Your task to perform on an android device: I want to checkout men's running shoes so that I can proceed further to place an order.
Image 0: 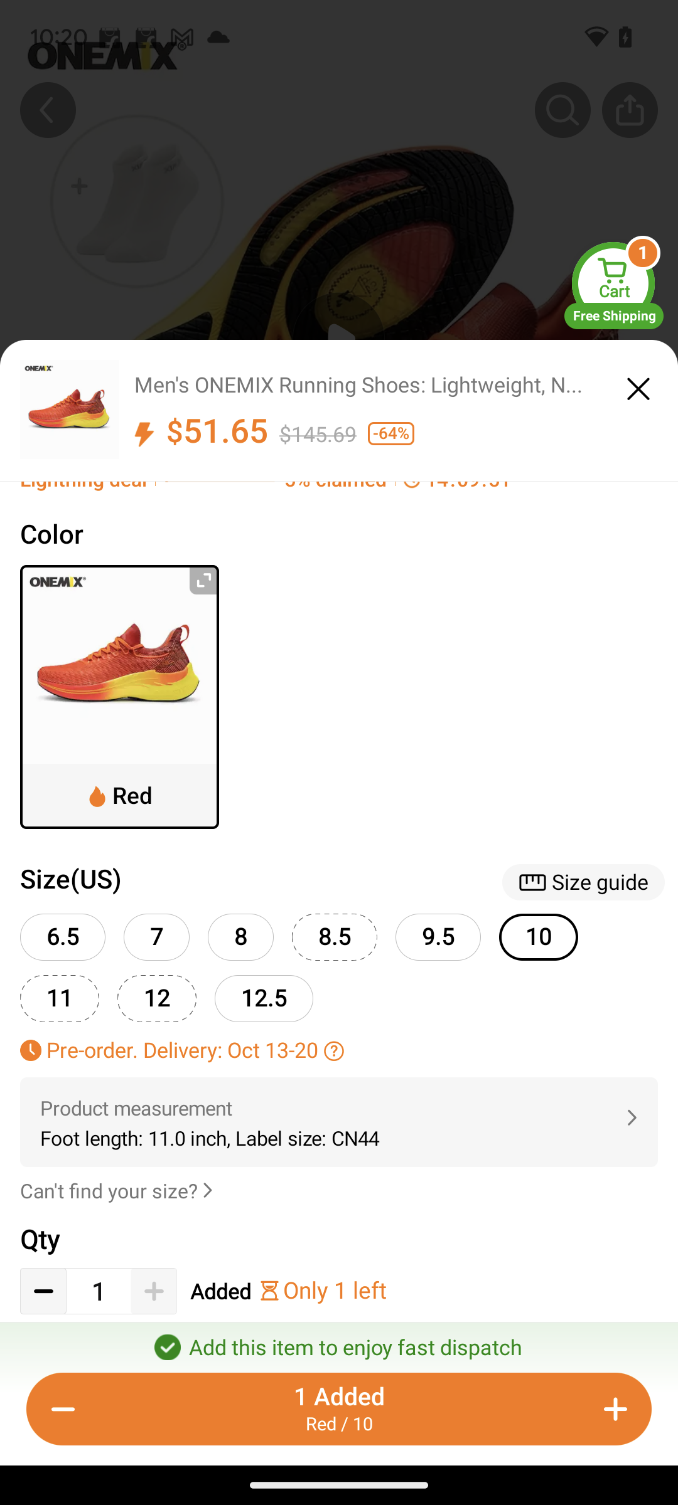
Click on the cart icon on the top of the screen.
Step 0: click (614, 292)
Image 1: 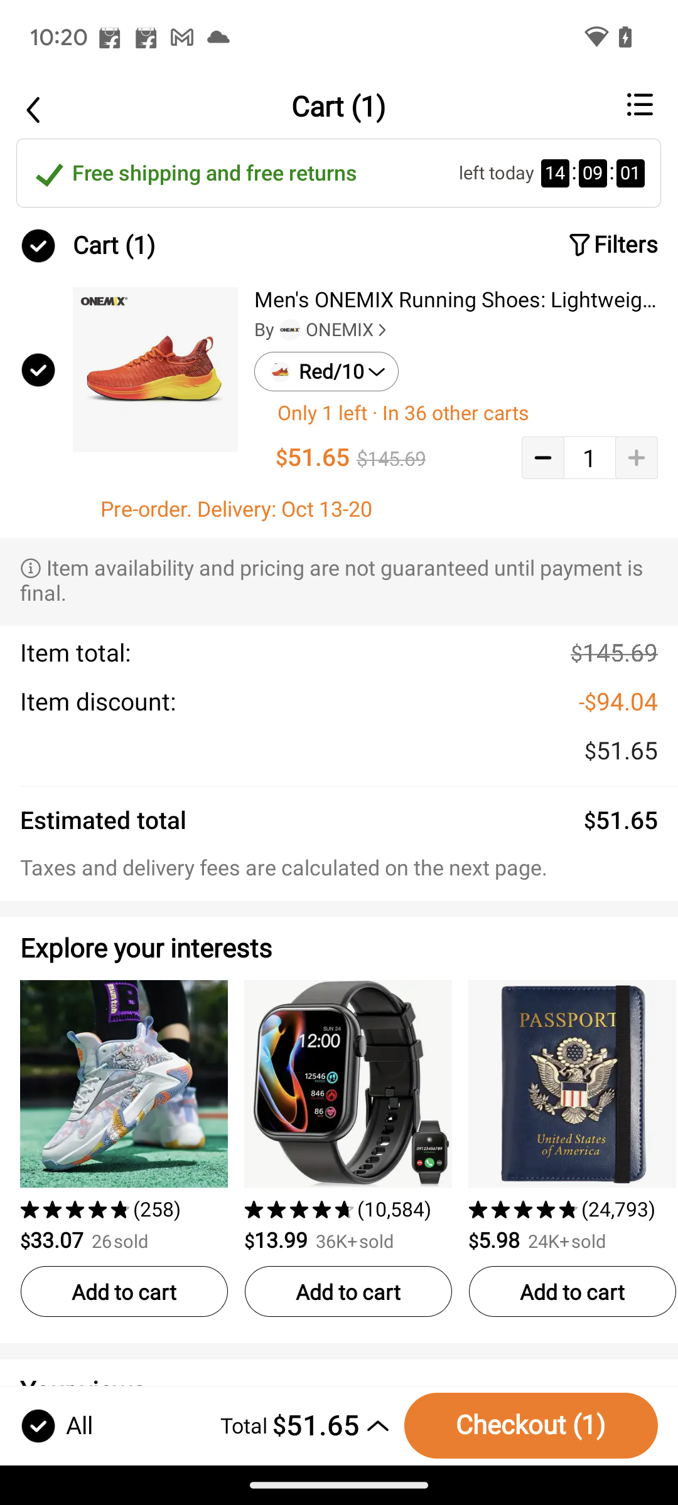
Click on the Checkout option on the bottom right corner of the screen.
Step 1: click (530, 1425)